Your task to perform on an android device: Add the text "My Favorite Book" on the fourth page of the The Queen's Gambit book pdf file on the Foxit PDF Editor app.
Image 0: 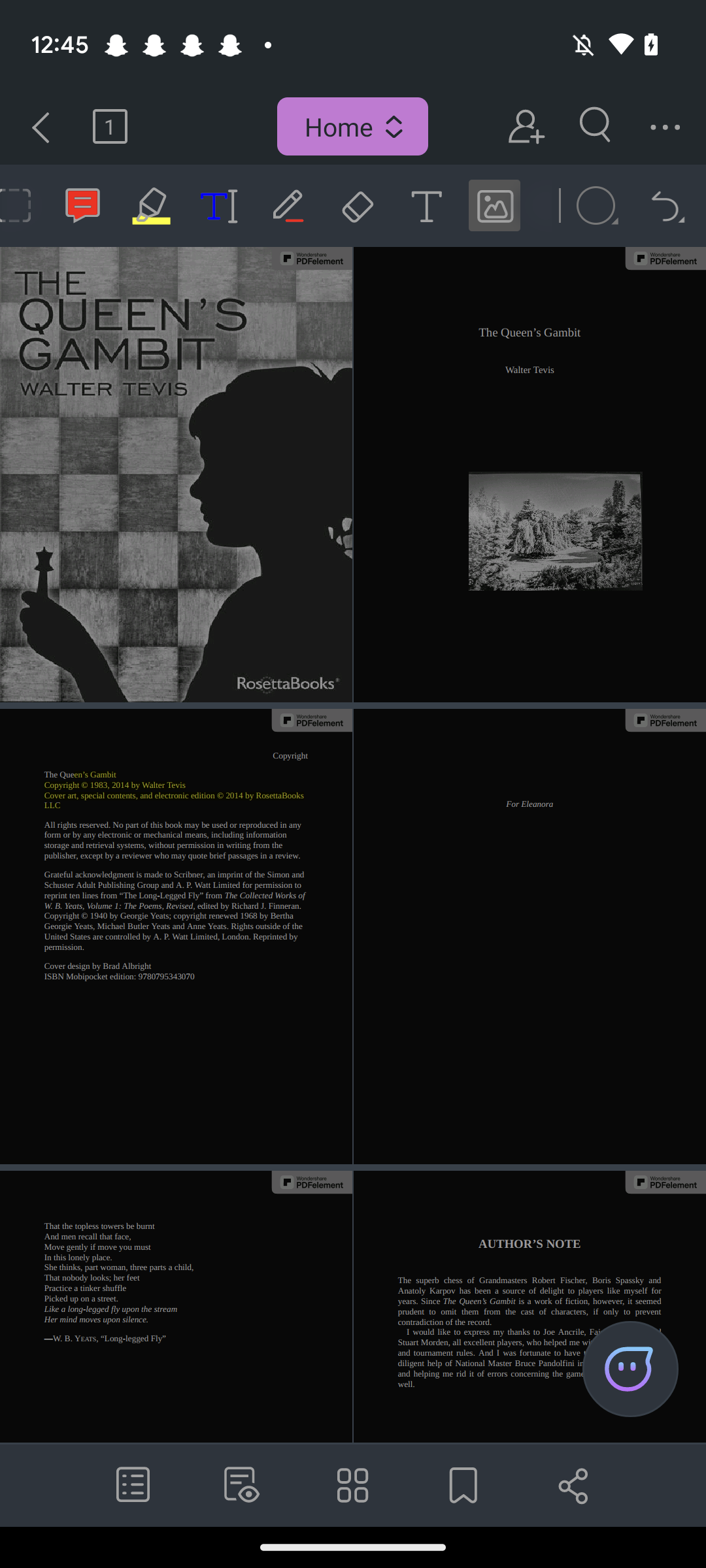
Click on the text icon in the menu.
Step 0: click (426, 204)
Image 1: 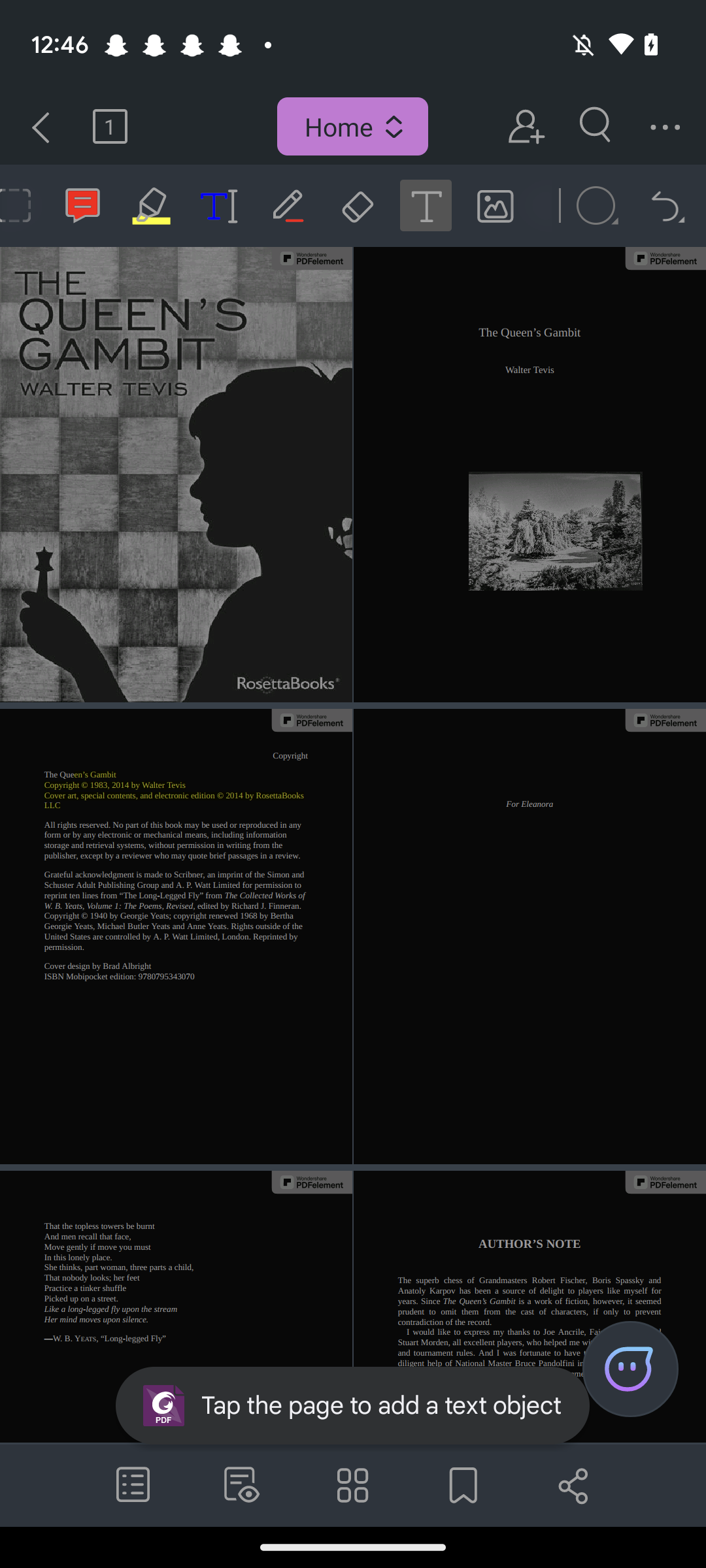
Click on the Fourth page of the file.
Step 1: click (513, 915)
Image 2: 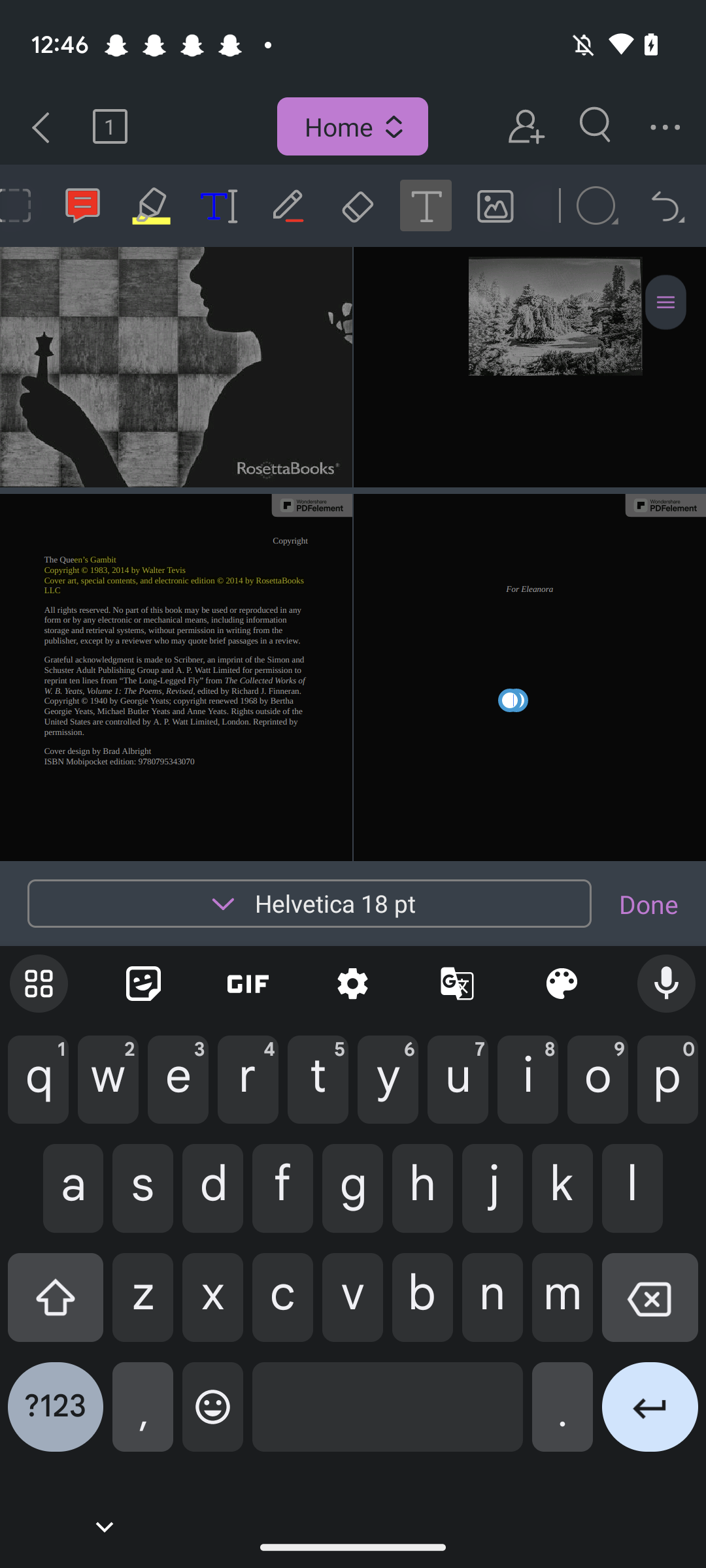
Type "MY FAVORITE BOOK" in the input box.
Step 2: type "MY FAVORITE BOOK"
Image 3: 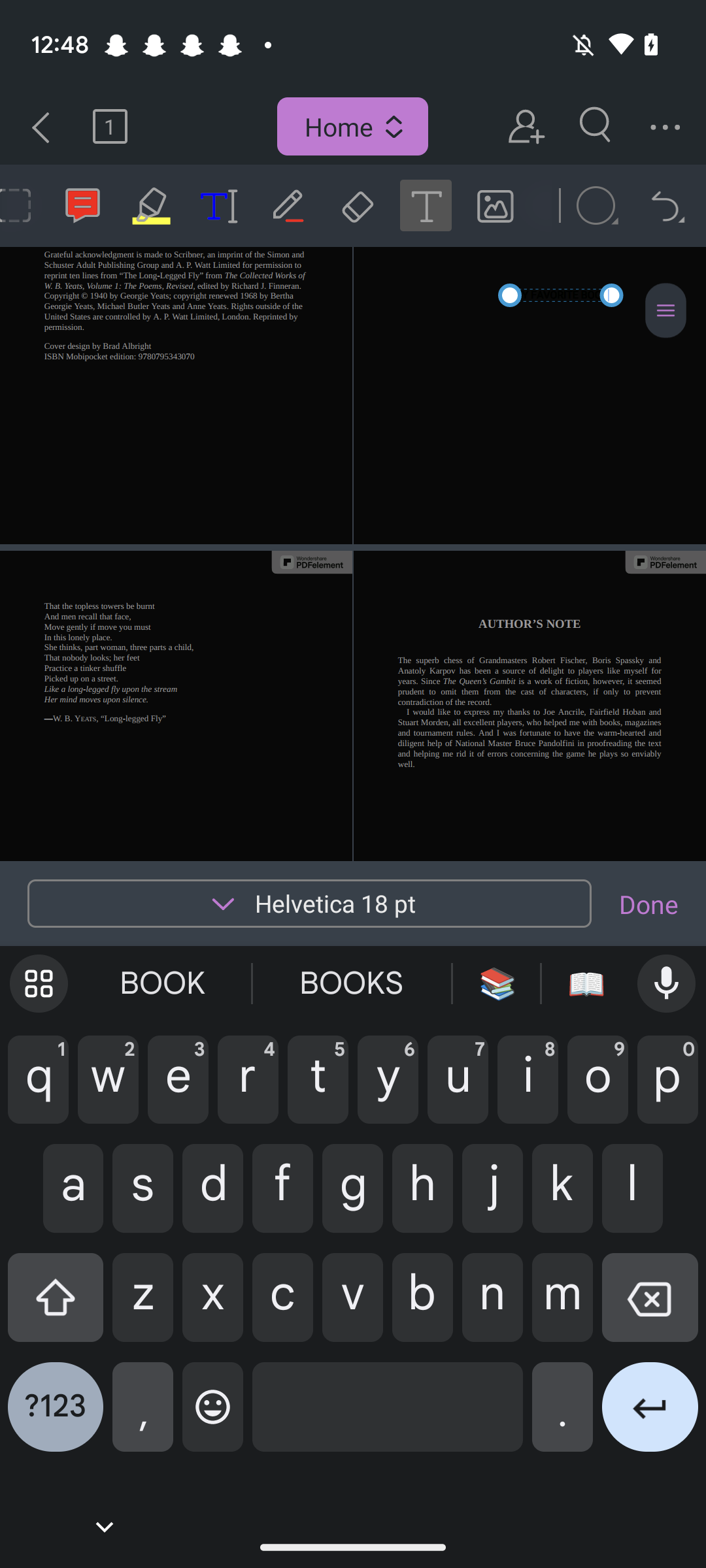
Click on the Fourth page of the file.
Step 3: click (579, 413)